Your task to perform on an android device: Add the title of the presentation, Solar Energy, with a subtitle for solar panels on the current open slide in the OfficeSuite app.
Image 0: 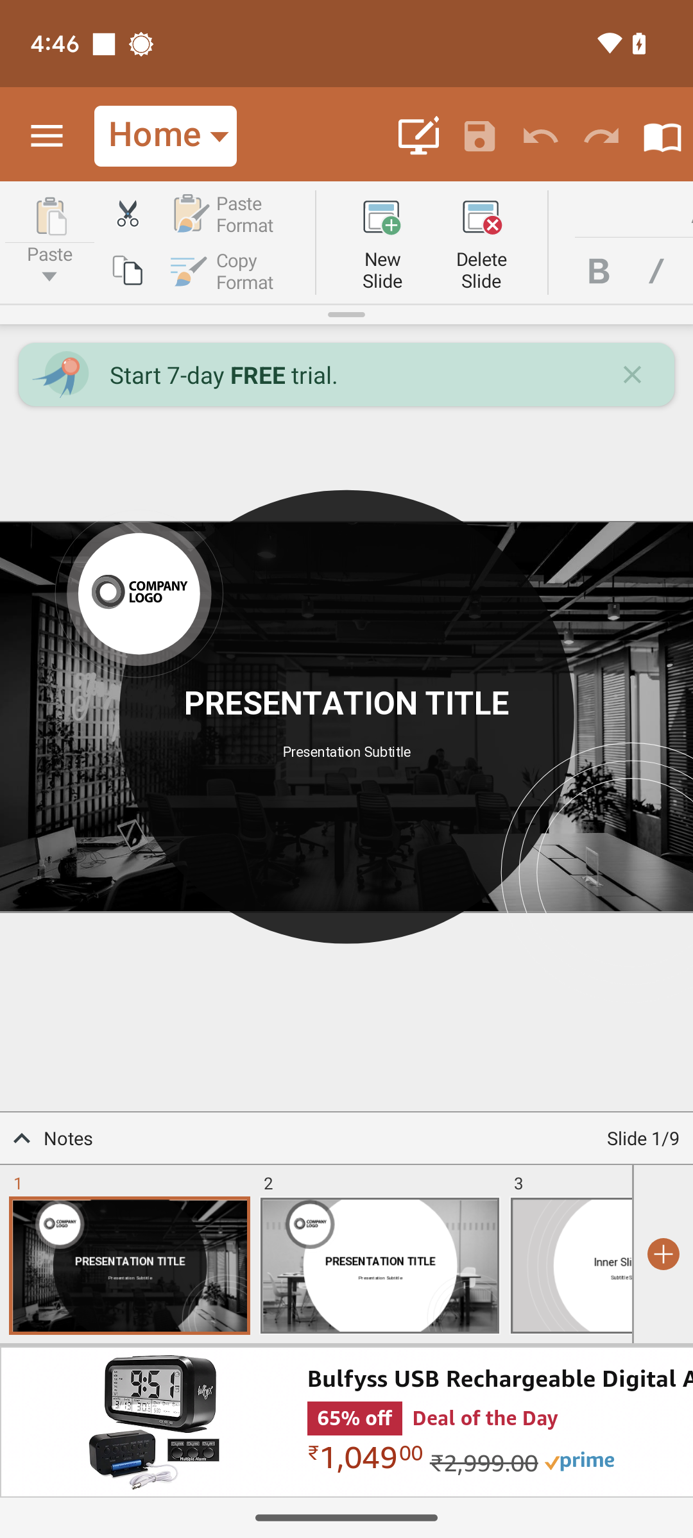
Click on title tab.
Step 0: click (344, 700)
Image 1: 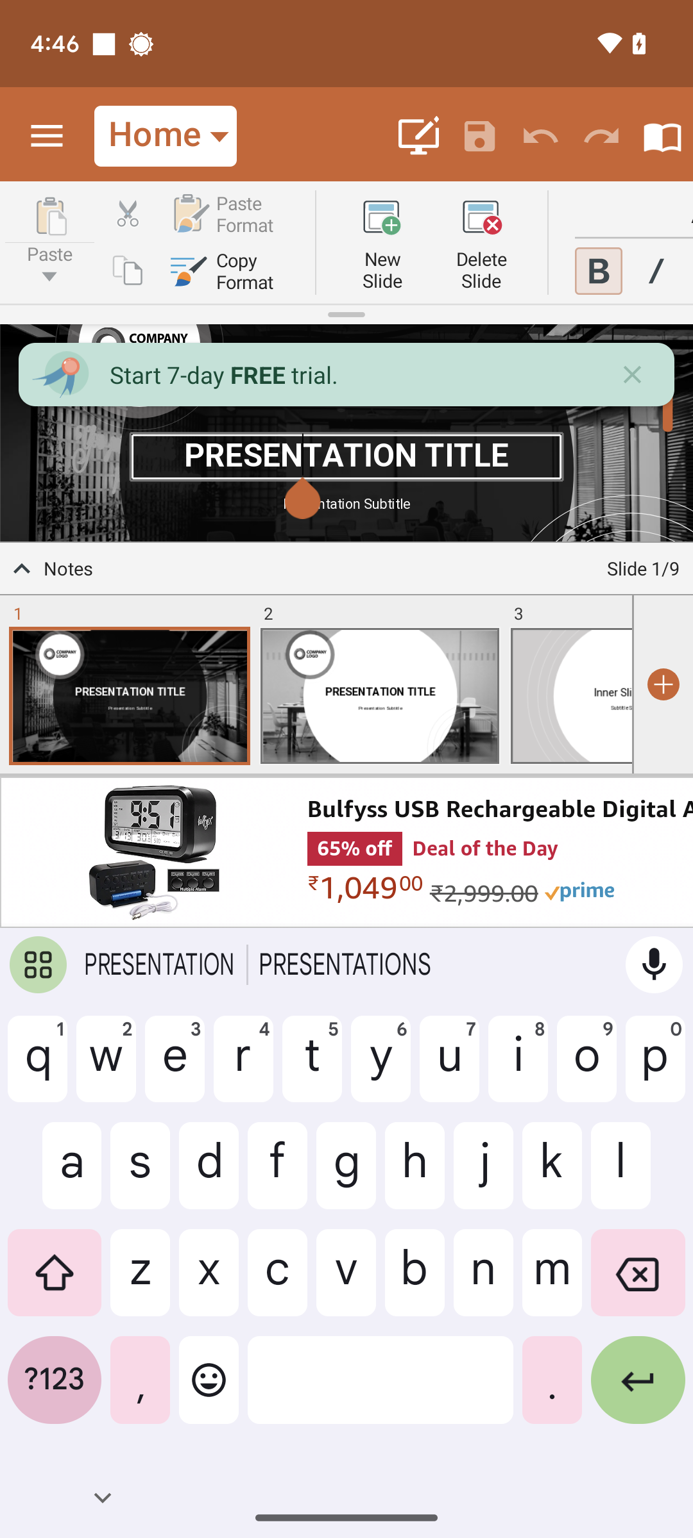
Type in SOLAR ENERGY.
Step 1: type "SOLAR ENERGY"
Image 2: 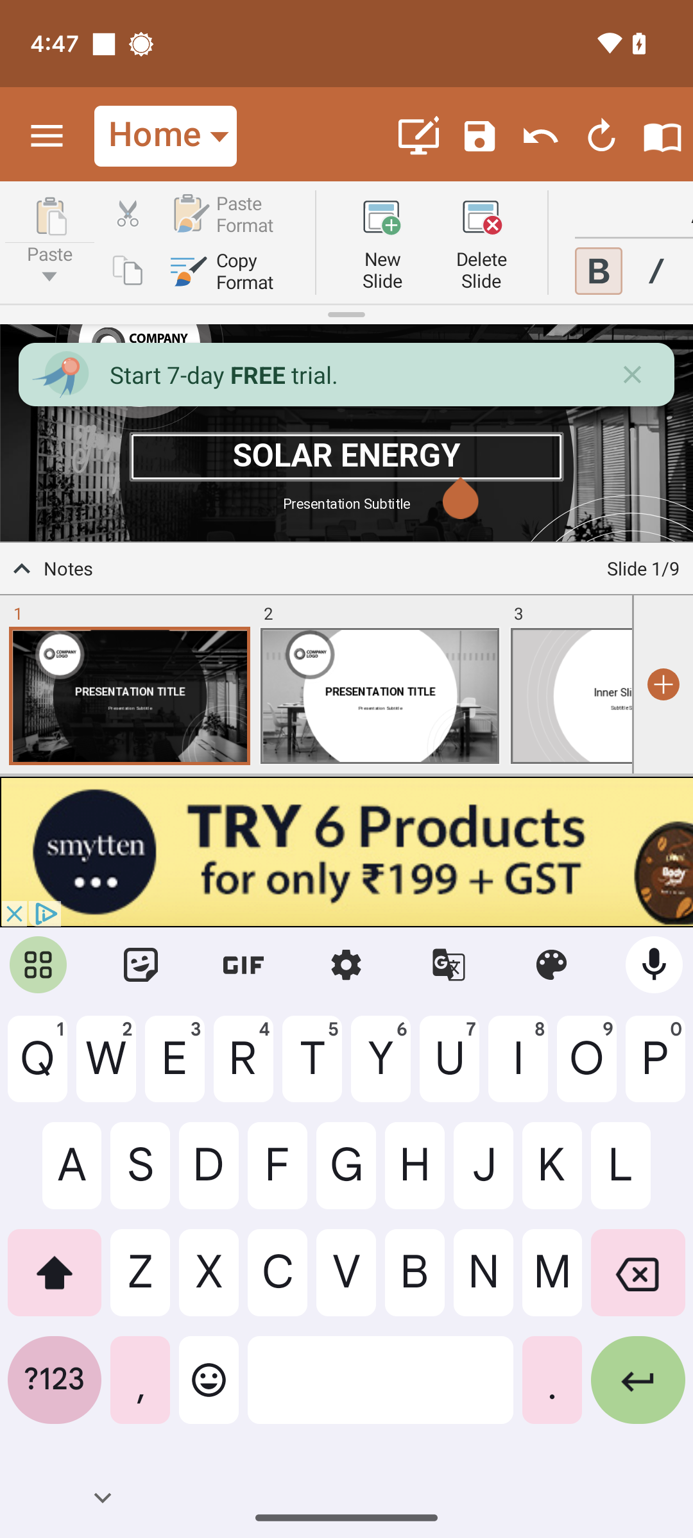
Click on the Subtitle tab.
Step 2: click (342, 504)
Image 3: 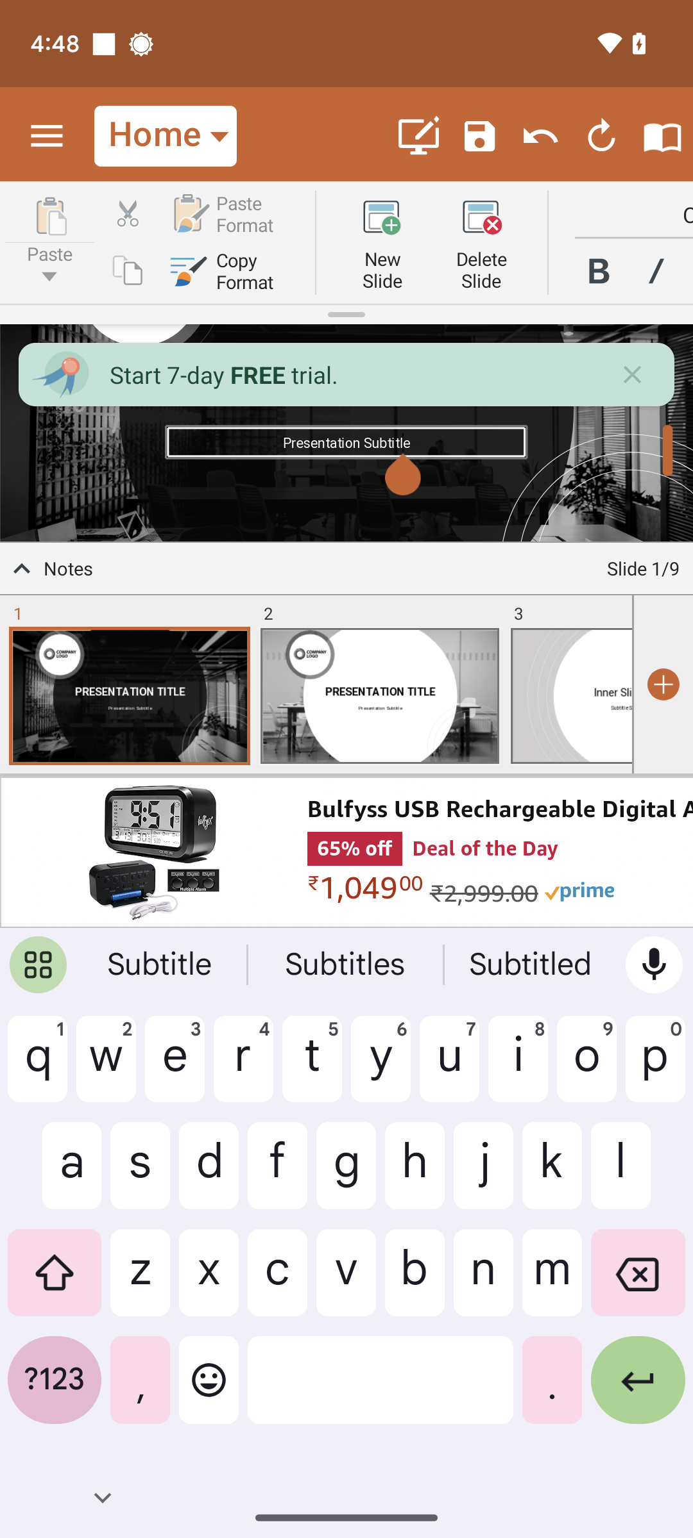
Type in Solar panels.
Step 3: type "Solar panels"
Image 4: 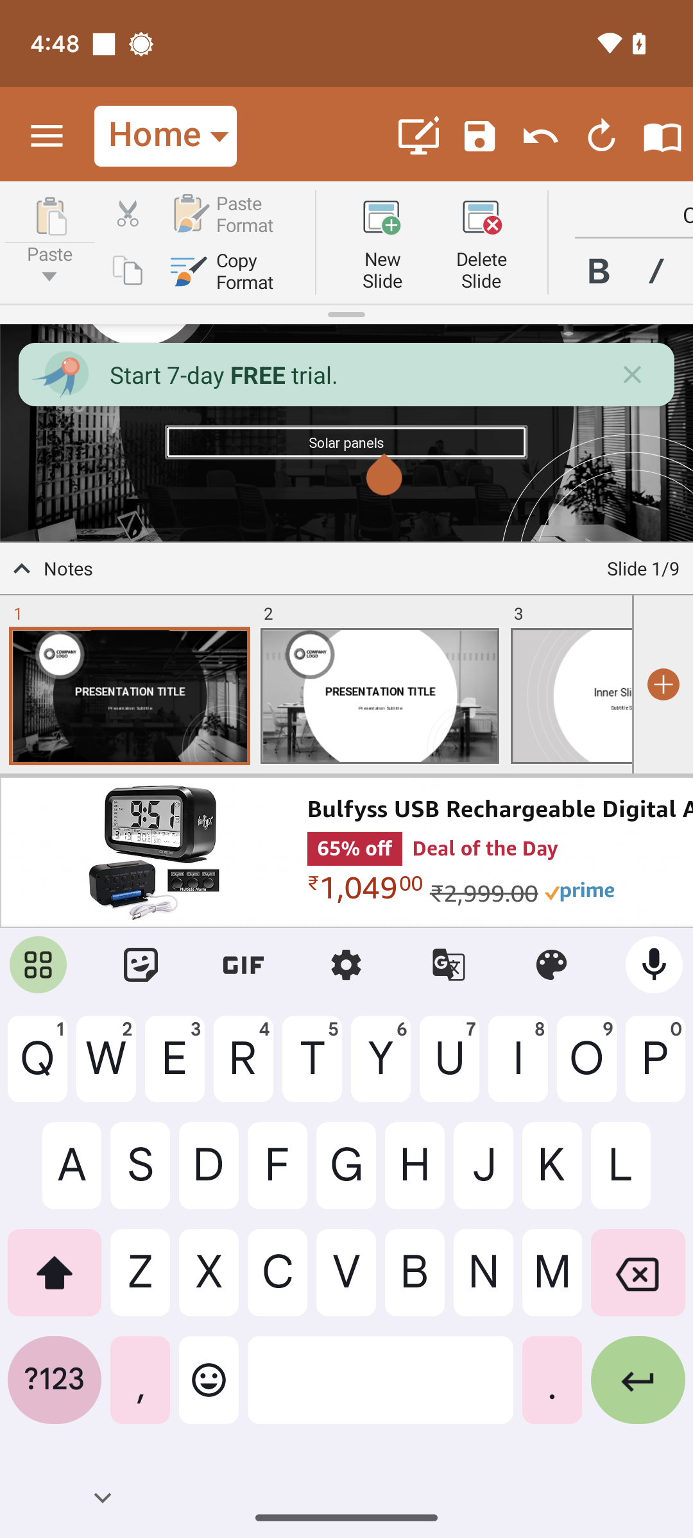
Go back.
Step 4: press back button